Your task to perform on an android device: I need to paint my exterior walls, therefore I'm going to browse in the Hardware Shack app's paint category for Exterior Emulsion.
Image 0: 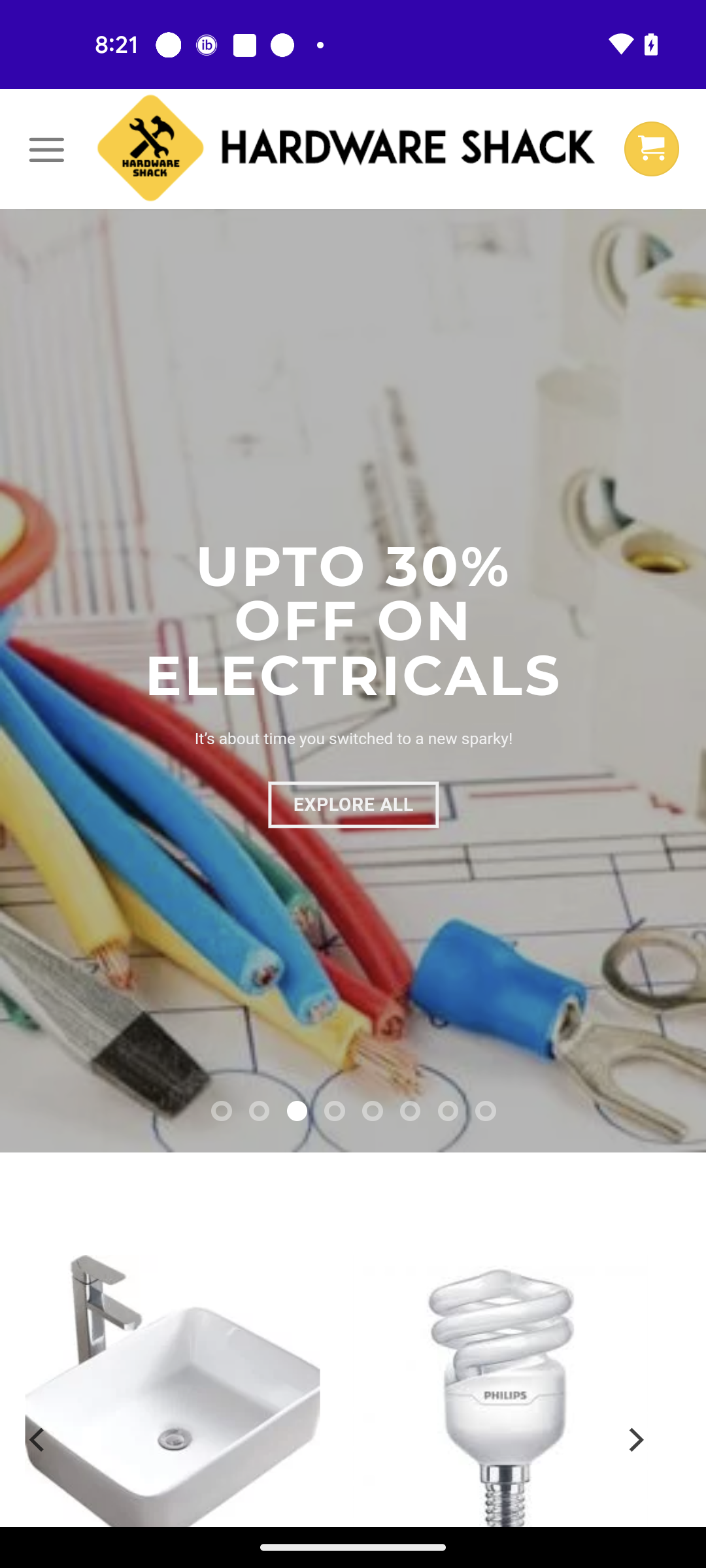
Click on the Menu icon at the top left corner of the screen
Step 0: click (46, 148)
Image 1: 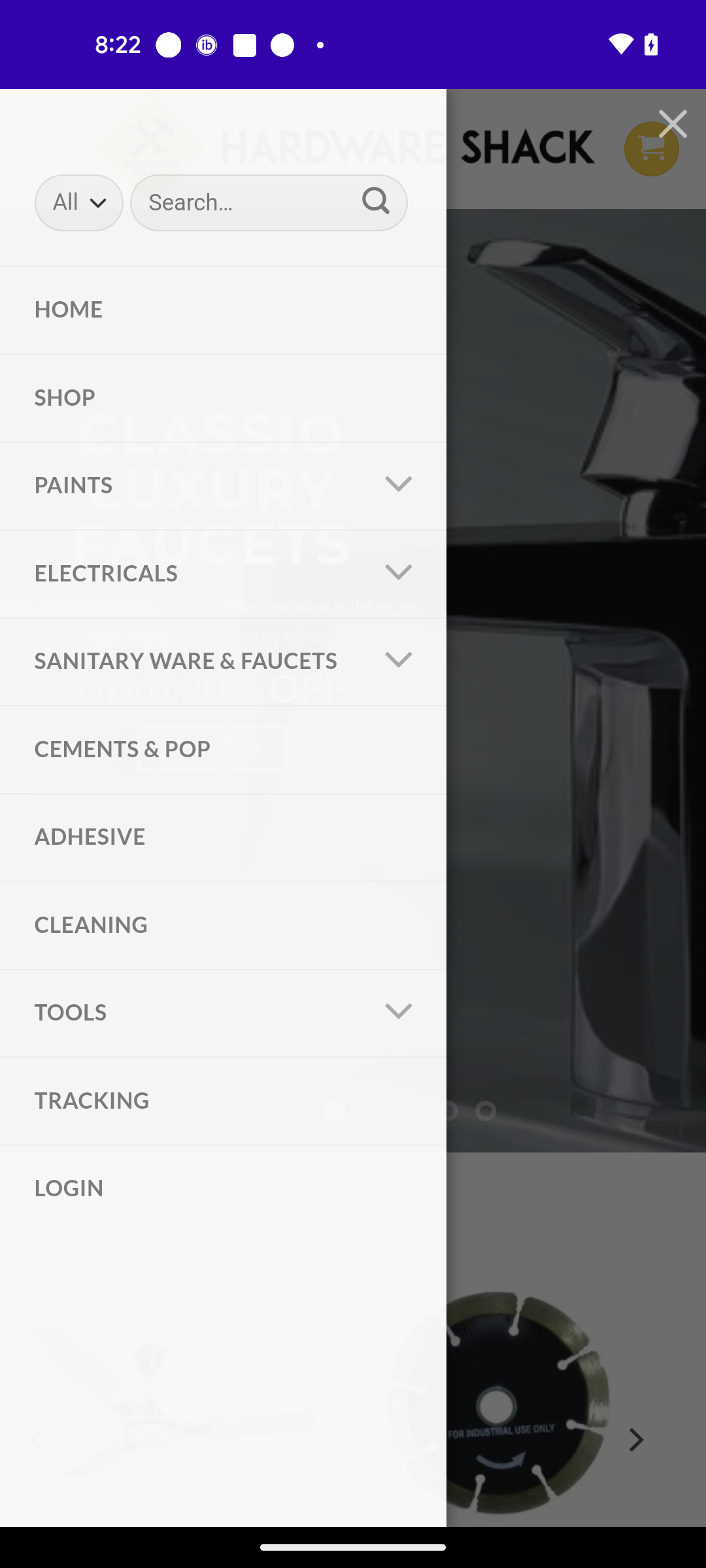
Click on the Drop-Down icon in front of the paints category
Step 1: click (212, 490)
Image 2: 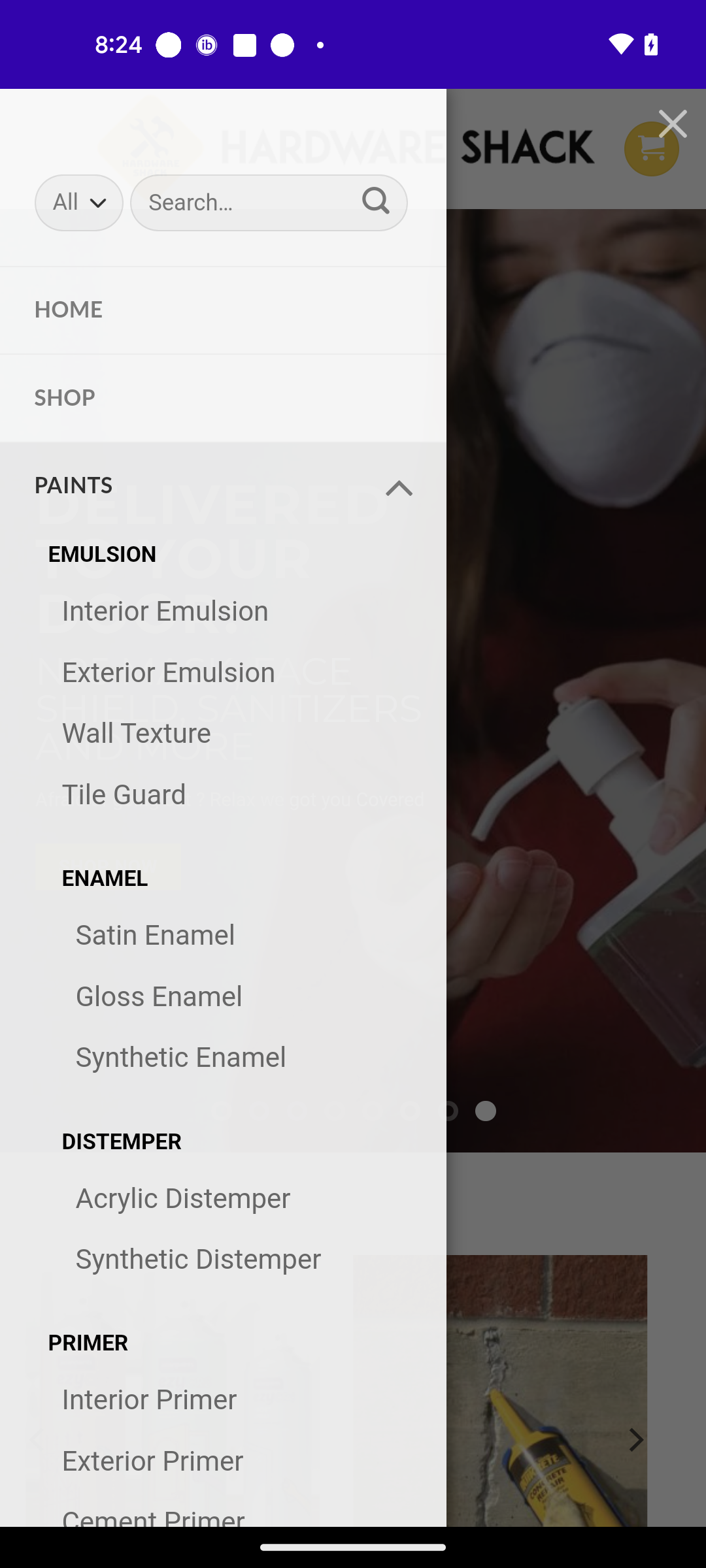
Click on the Exterior Emulsion
Step 2: click (167, 673)